Your task to perform on an android device: Open the Windy.app app, Go to the Maps to view the current weather conditions on map
Image 0: 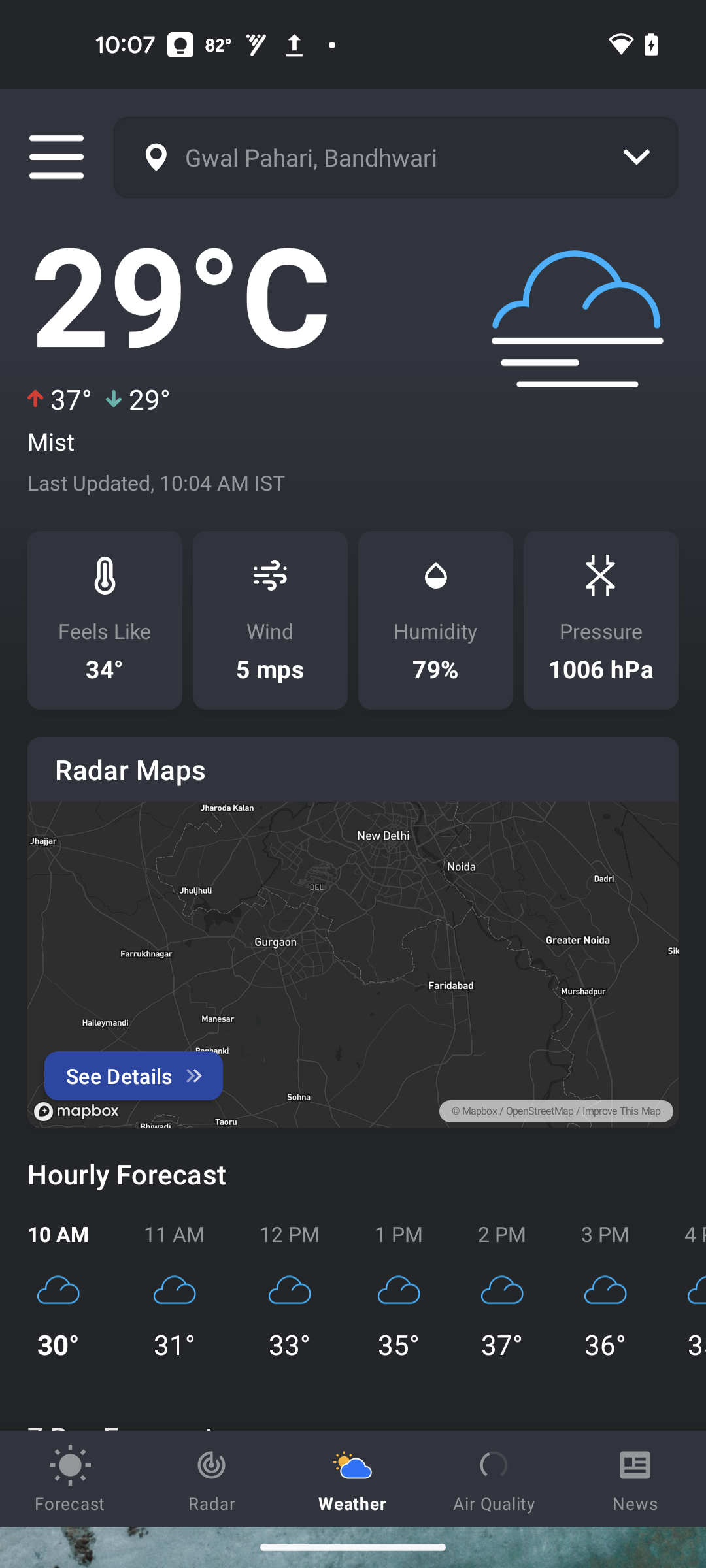
Open the Windy.app app
Step 0: open app "Windy.app"
Image 1: 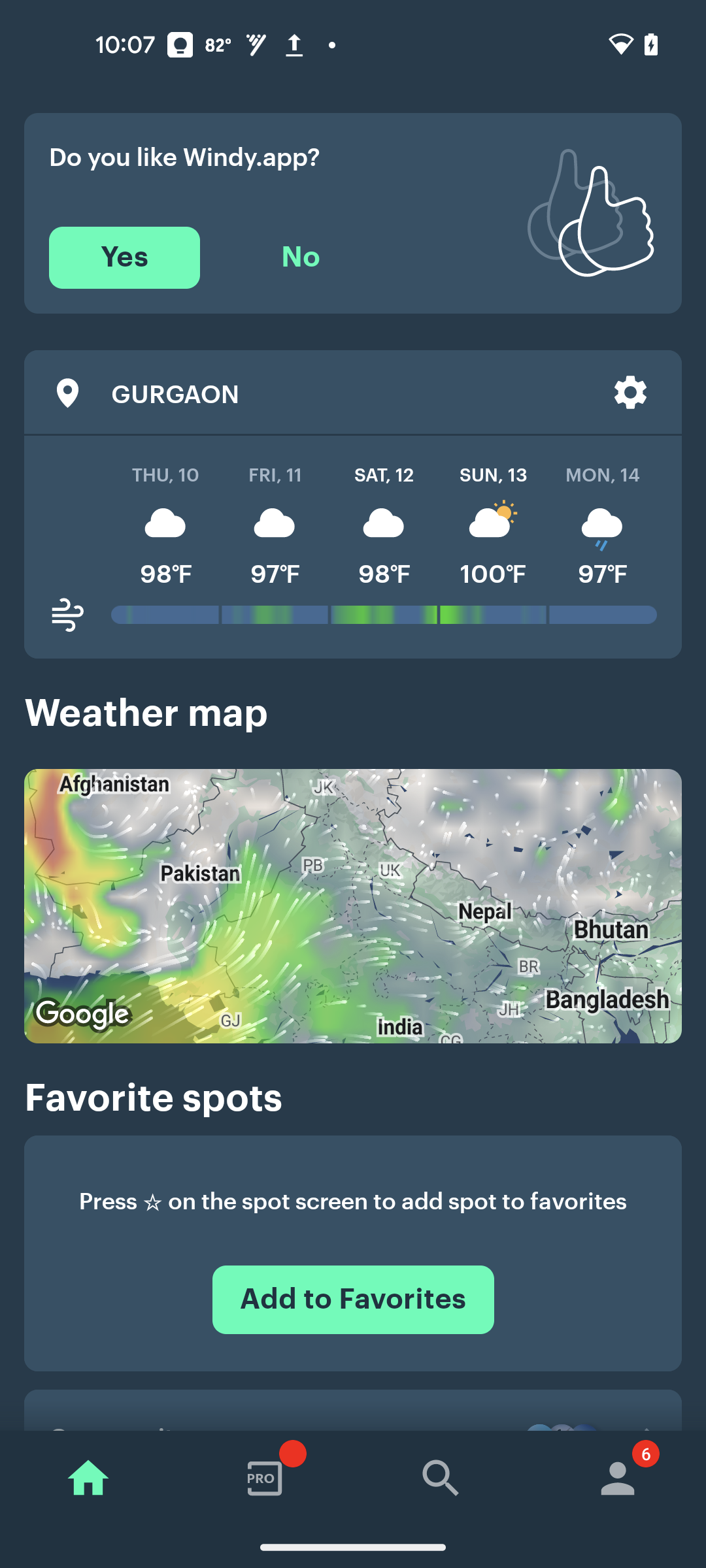
Click on the map
Step 1: click (353, 906)